Your task to perform on an android device: Go to the ClevCalc app & find the value of log 99
Image 1: 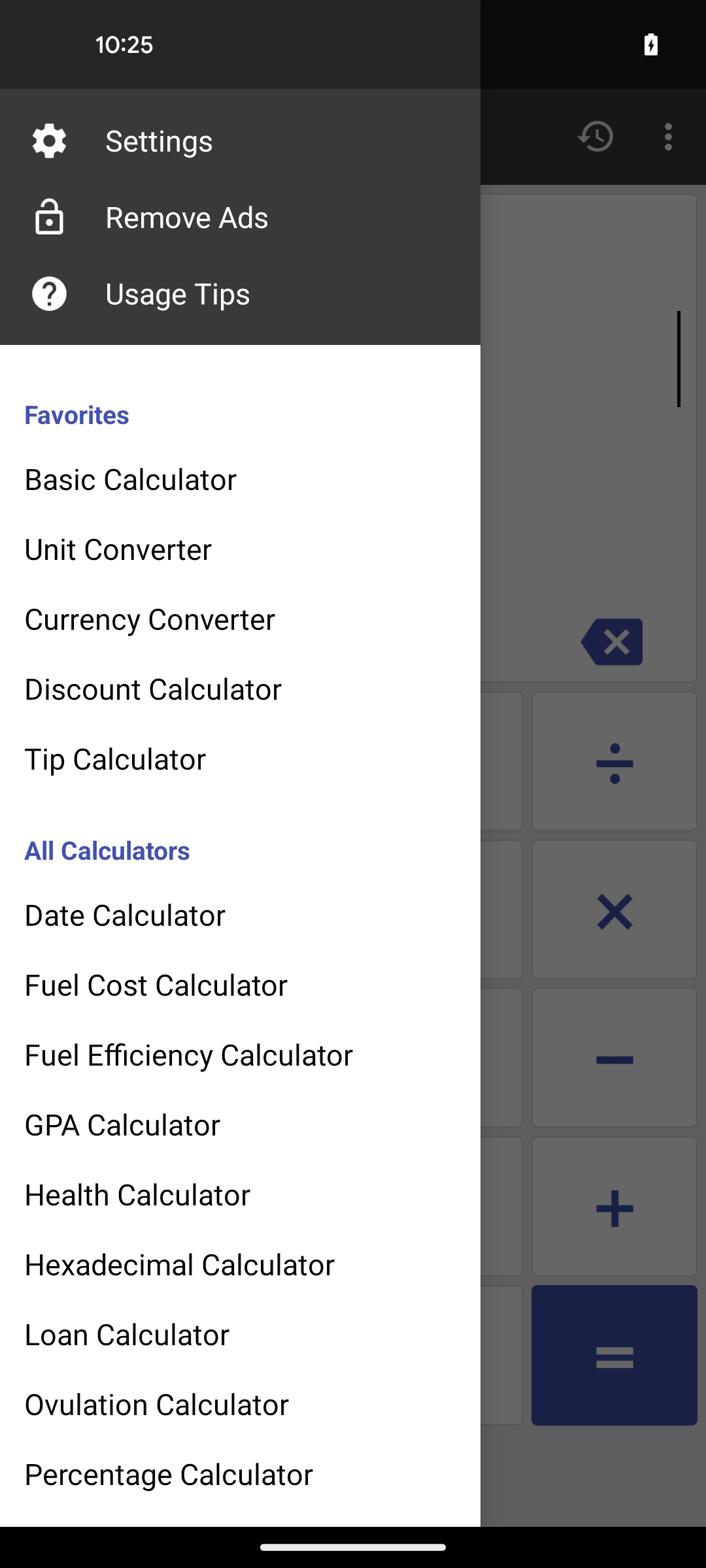
go back
Step 1: press back button
Image 2: 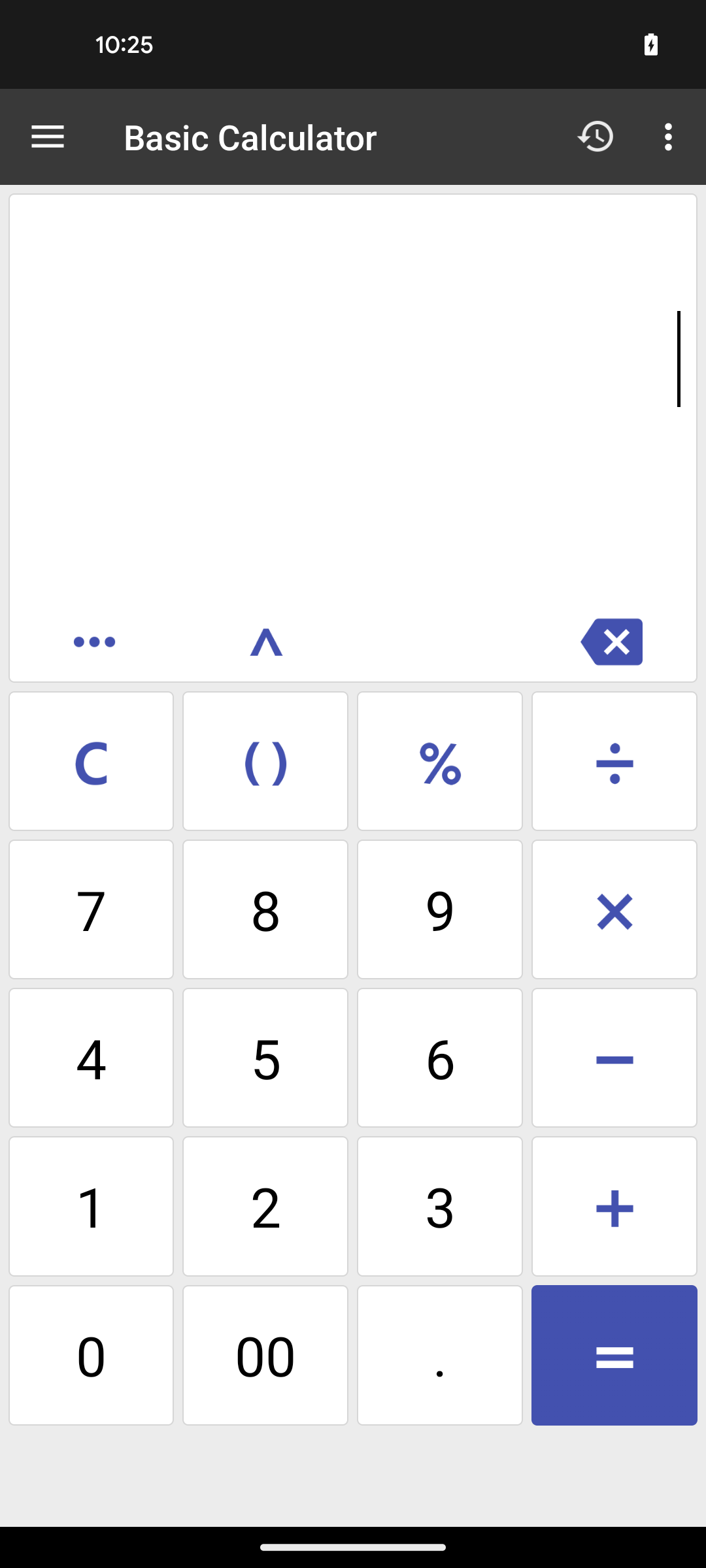
click on three dots
Step 2: click (98, 640)
Image 3: 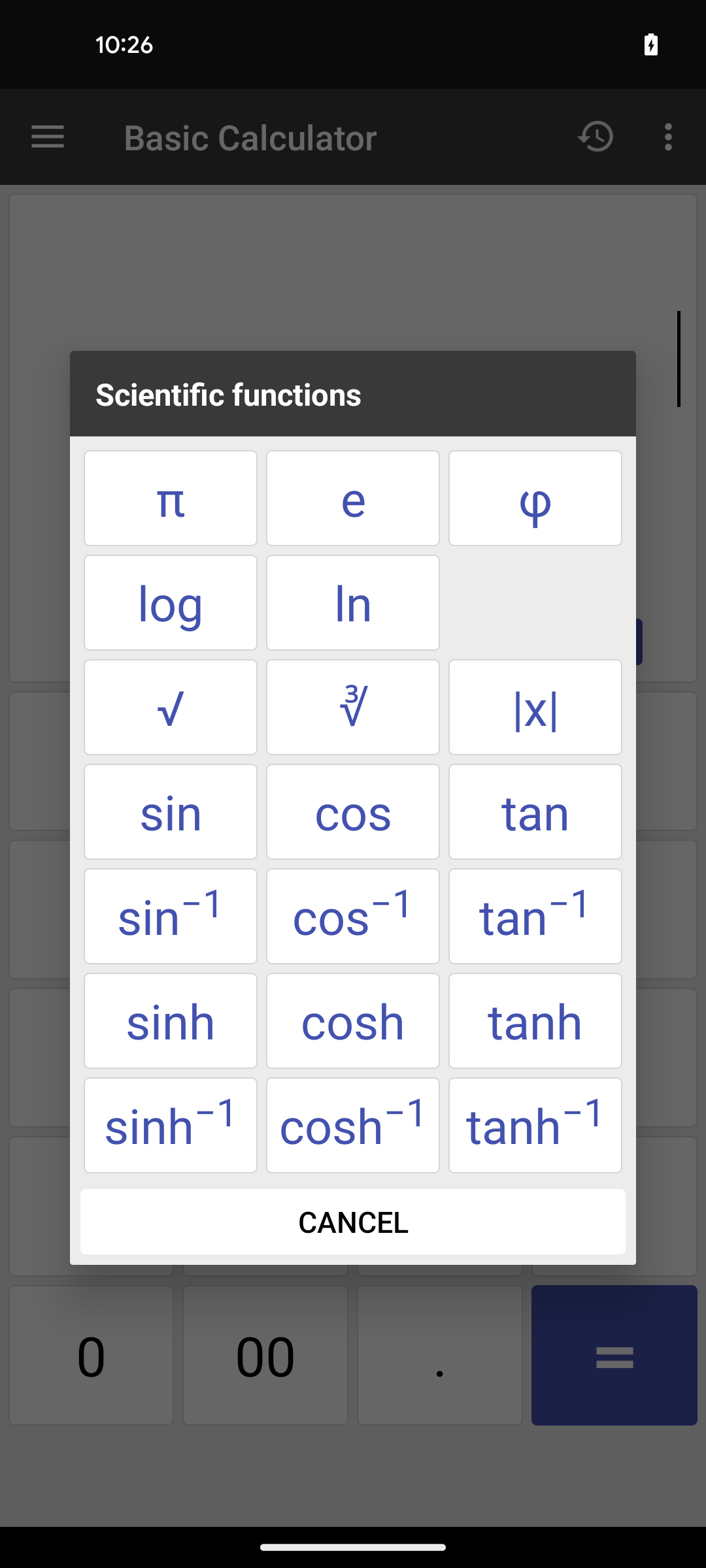
select the log function
Step 3: click (171, 602)
Image 4: 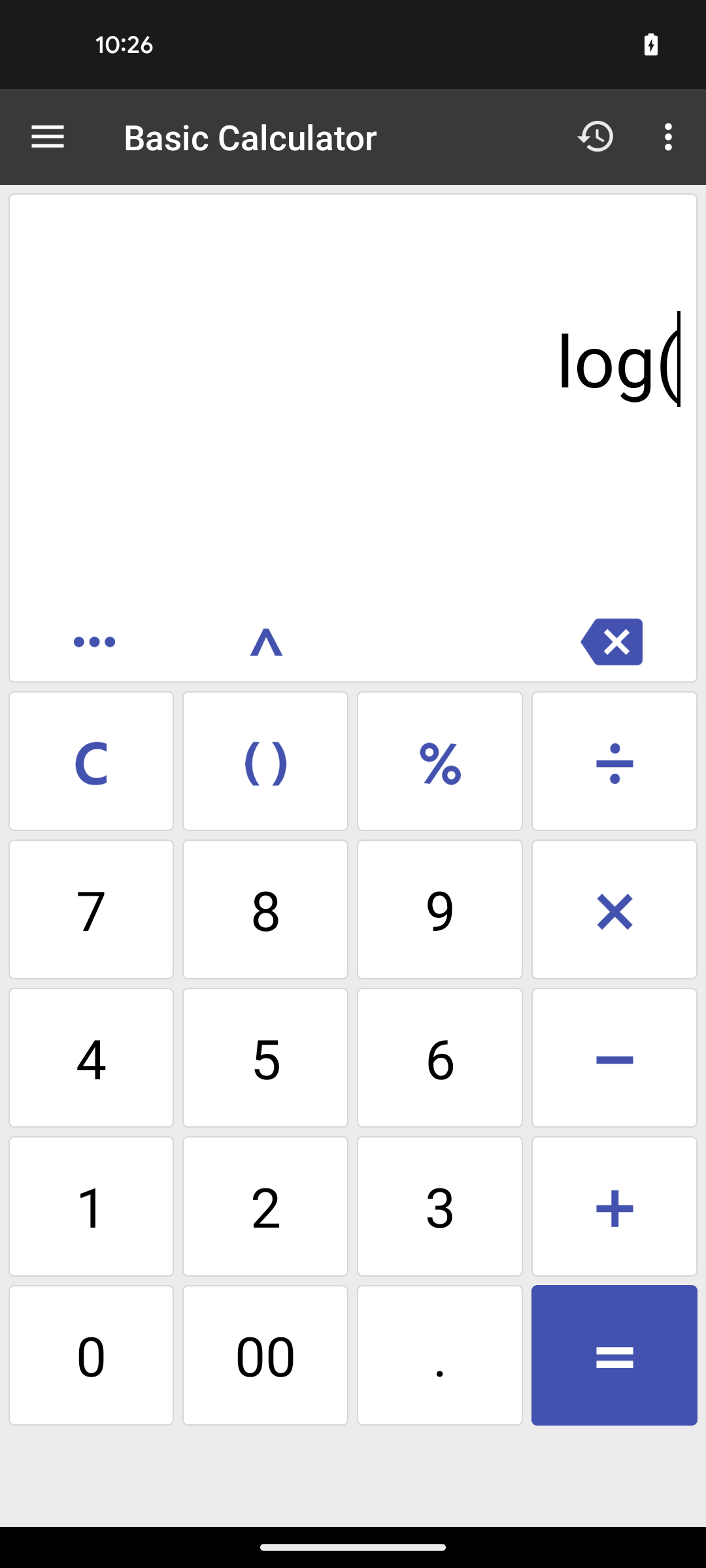
enter the value 99
Step 4: click (438, 919)
Image 5: 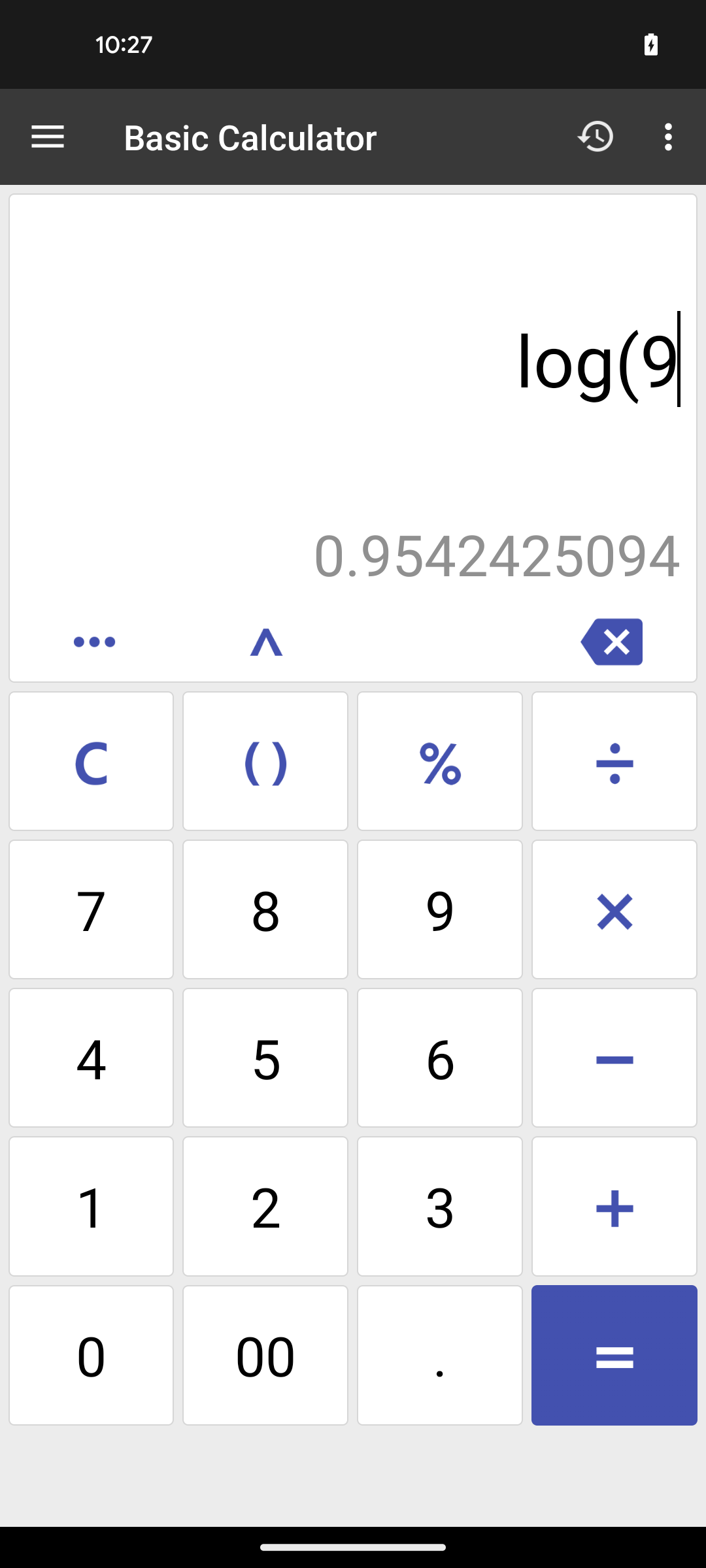
enter the value 99
Step 5: click (434, 917)
Image 6: 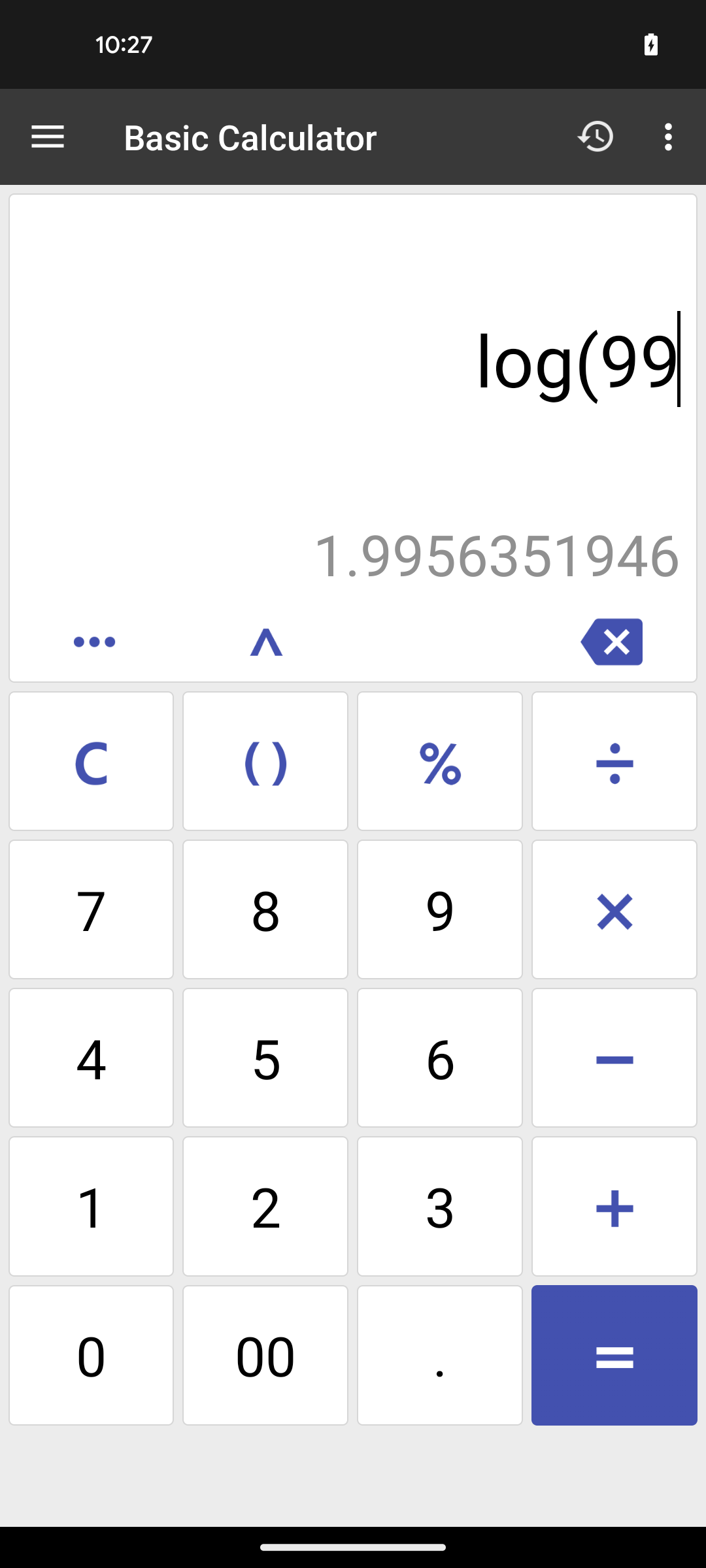
click on the equal icon at the bottom right corner of the screen
Step 6: click (636, 1360)